Your task to perform on an android device: I want to search for the text "This was pretty disastrous" in the book The Pillars of the Earth by Ken Follett, so search for this text in this book on the Kindle app.
Image 0: 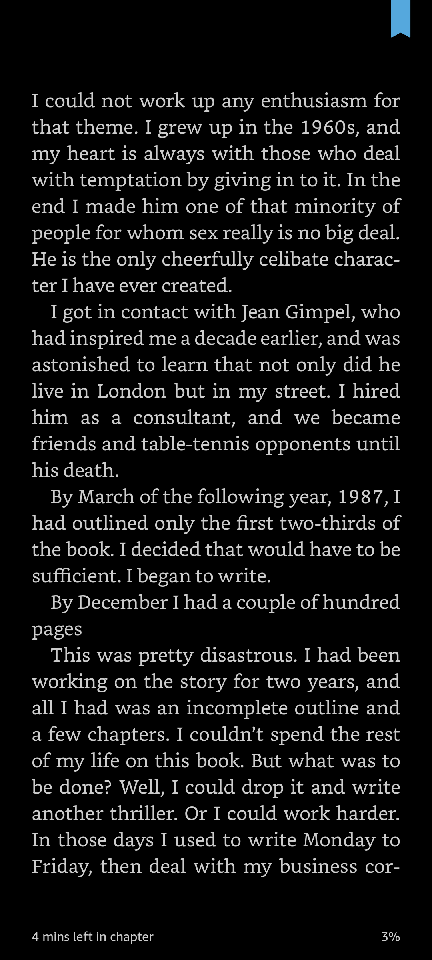
Click on the middle of the screen to view the menu options.
Step 0: click (216, 480)
Image 1: 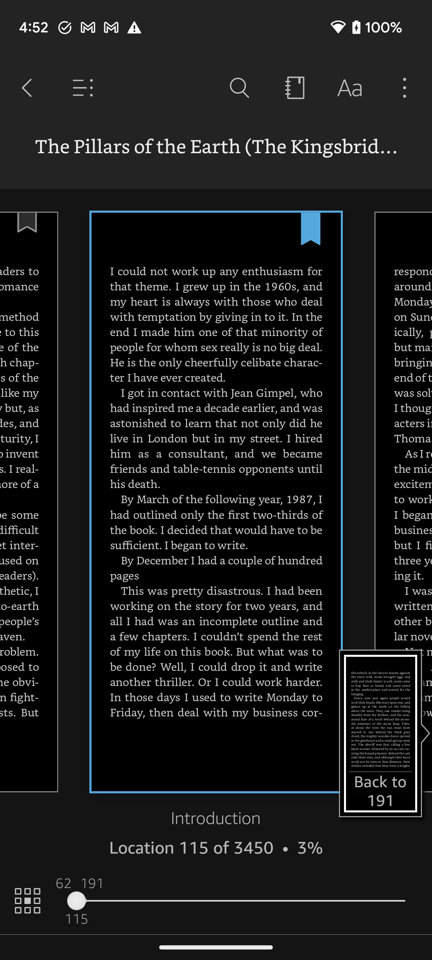
Click on the search icon at the top of the screen to search for the text.
Step 1: click (239, 88)
Image 2: 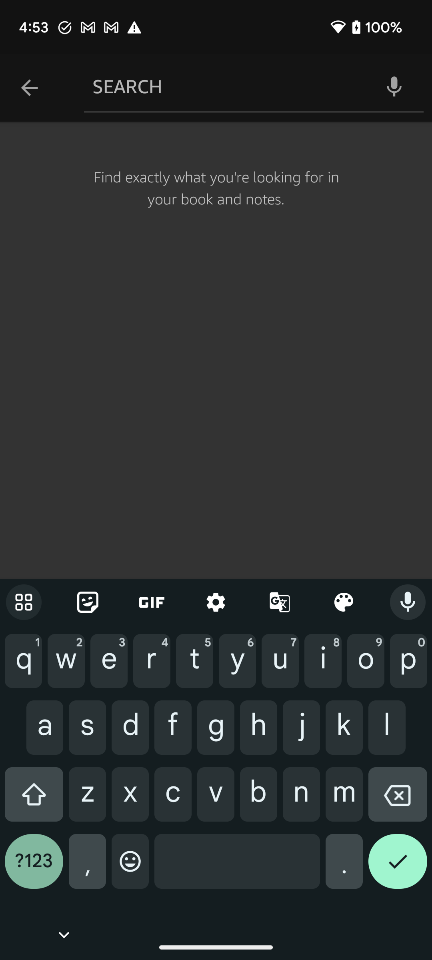
Type This was pretty disastrous in the search bar to search for the text.
Step 2: type "This was pretty disastrous"
Image 3: 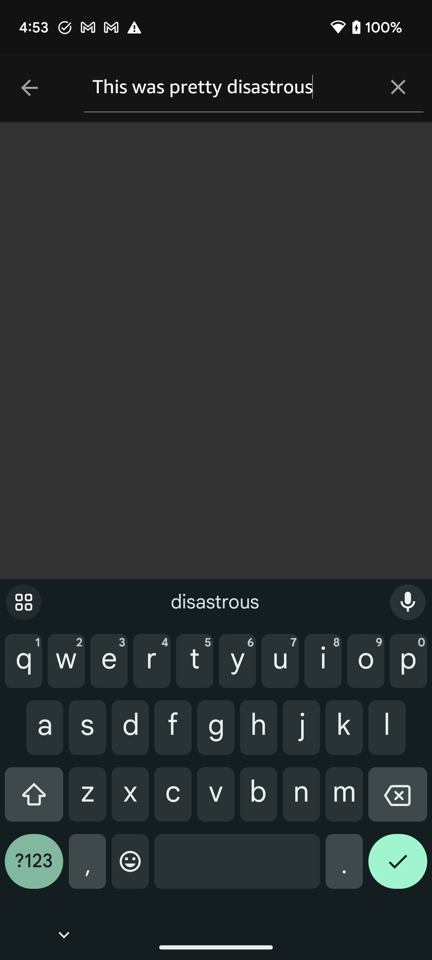
Click on the right tick icon at the bottom right corner of the screen to view the search result.
Step 3: click (398, 868)